Your task to perform on an android device: Send a hello message to my friend Amelia Miller on the Messenger app.
Image 0: 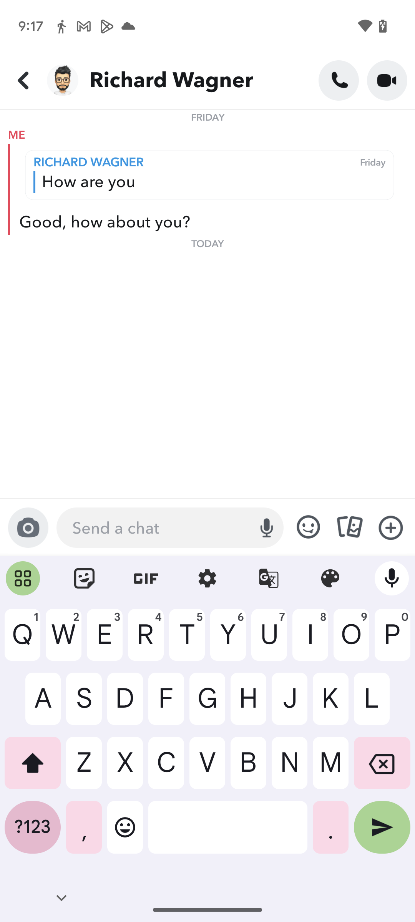
Open the Messenger app.
Step 0: open app "Messenger"
Image 1: 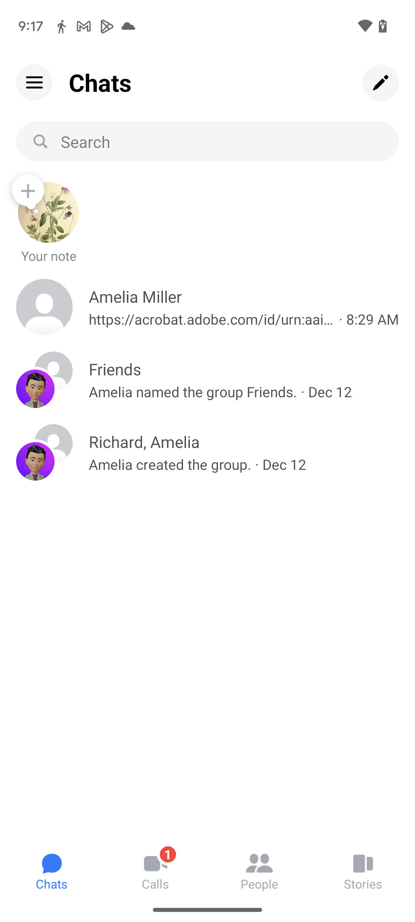
Click on the chat of Amelia Miller.
Step 1: click (244, 296)
Image 2: 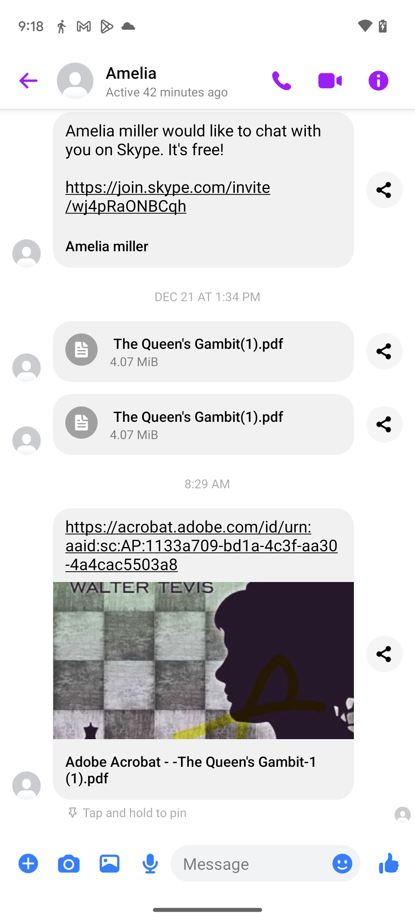
Click on the Typing bar at the bottom of the screen.
Step 2: click (247, 863)
Image 3: 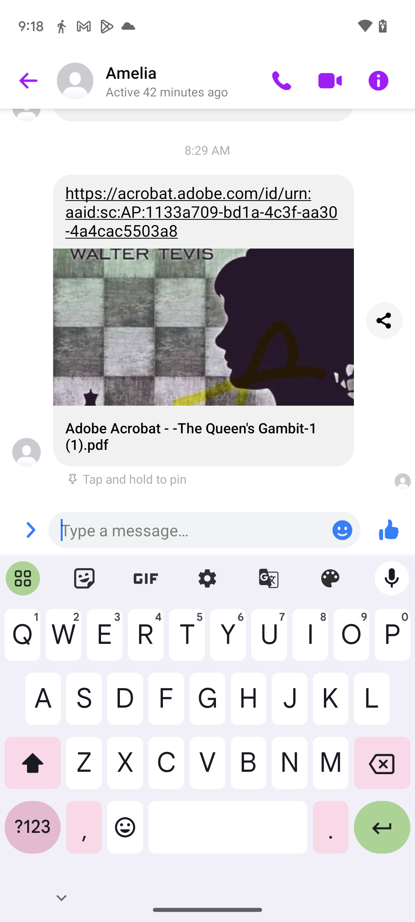
Type in Hello.
Step 3: type "Hello"
Image 4: 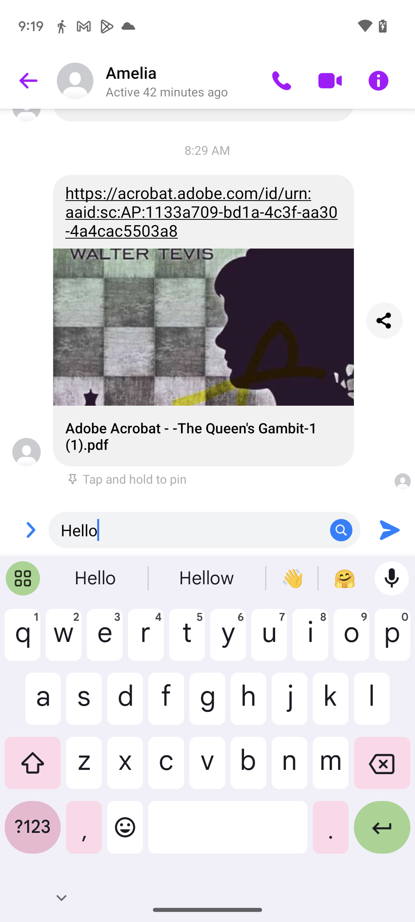
Click on the send icon at the right side of typing box.
Step 4: click (392, 530)
Image 5: 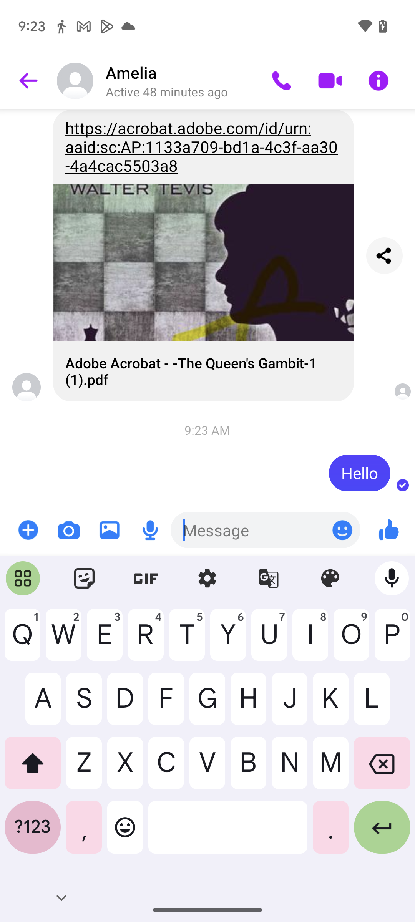
Go back. 
Step 5: press back button
Image 6: 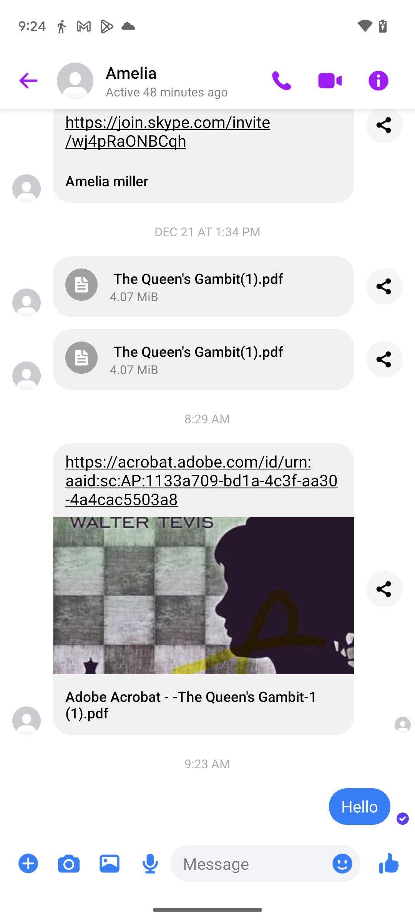
Go back. 
Step 6: press back button